Your task to perform on an android device:  I am looking for  running shoes in the size “38(EUR)” so apply the Size Filter and view the running Shoes on the shopclues app.
Image 0: 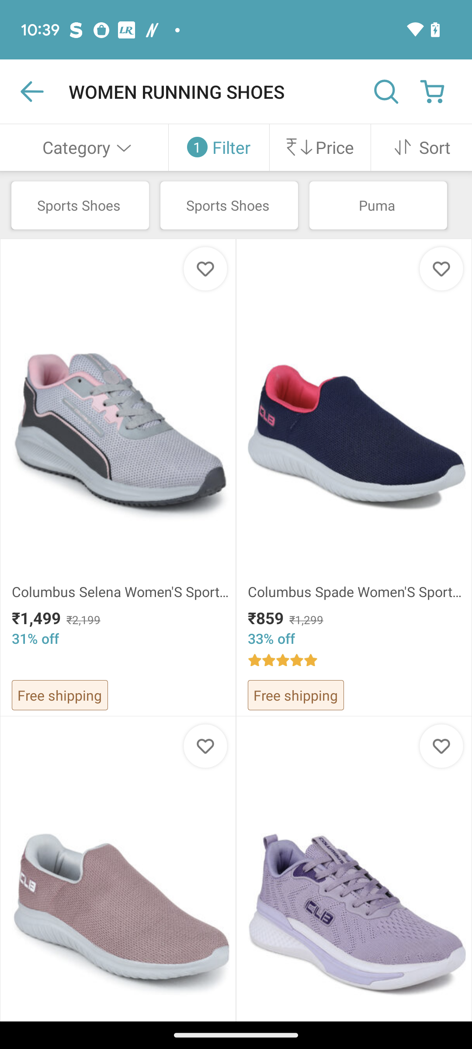
Click on the tab "Filter".
Step 0: click (211, 140)
Image 1: 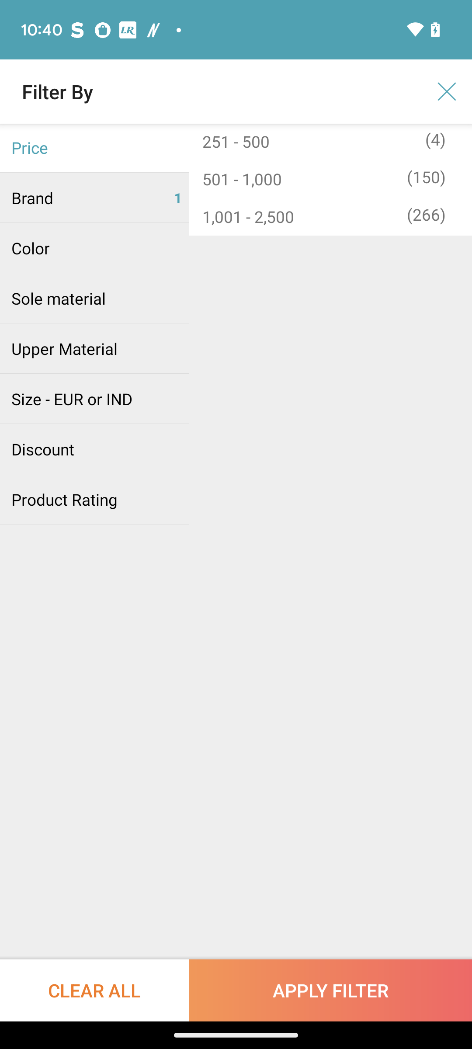
Click on the tab "Size".
Step 1: click (94, 399)
Image 2: 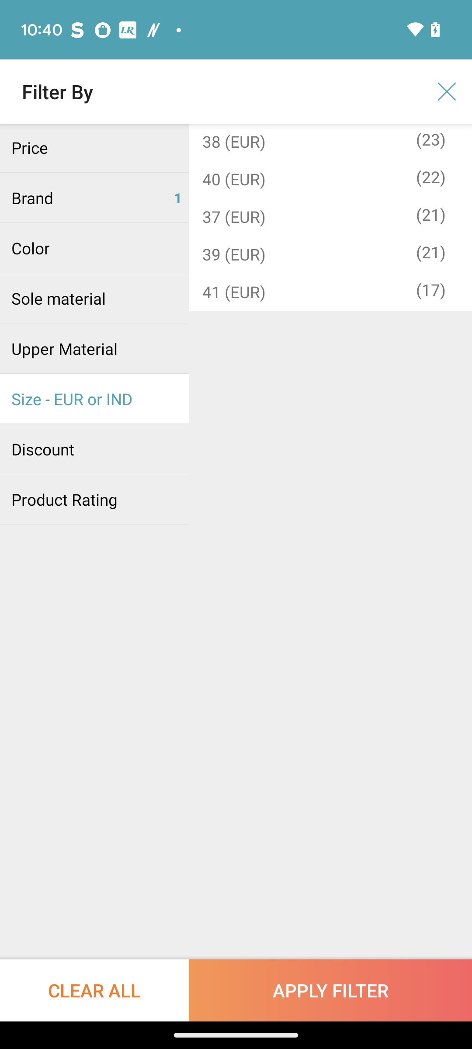
Click on the tab "38(EUR)".
Step 2: click (378, 148)
Image 3: 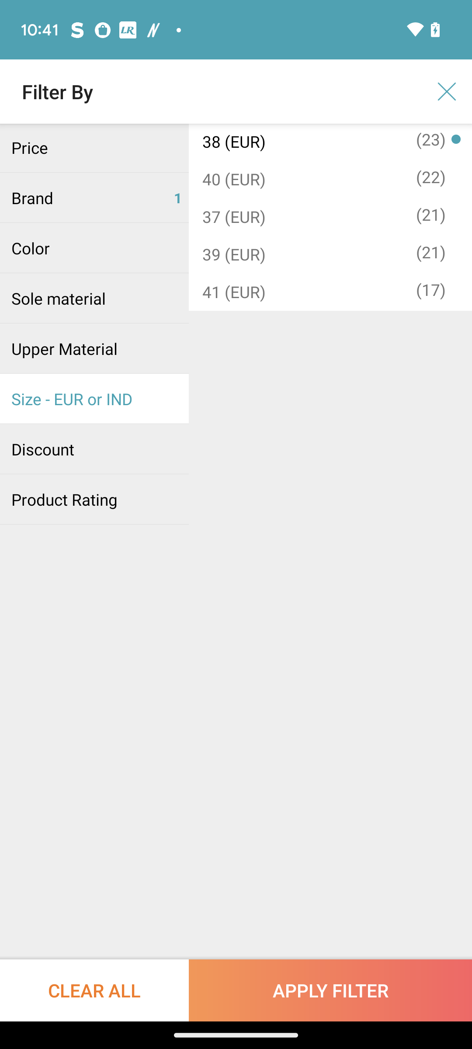
Click on the tab "APPLY FILTER" at the bottom right corner of the screen.
Step 3: click (330, 990)